Your task to perform on an android device: My friend sent me a photo of a plant, but I an not sure what plant it is. Identify the plant in the PlantSnap app.
Image 1: 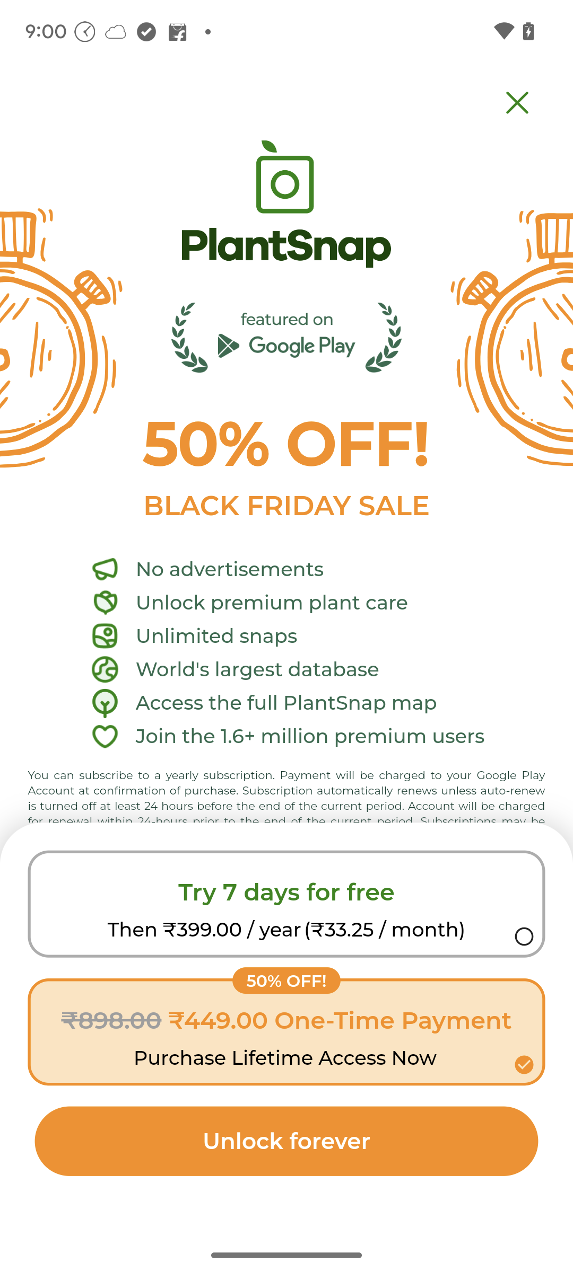
Open the PlantSnap app.
Step 1: wait
Image 2: 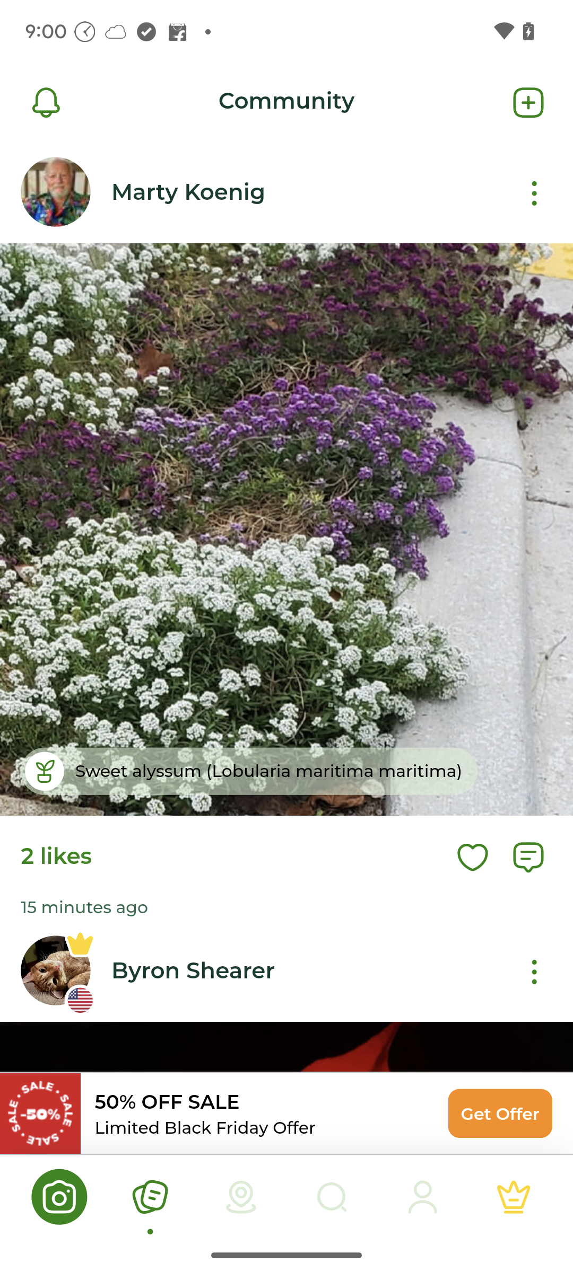
Click on the camera icon.
Step 2: click (59, 1189)
Image 3: 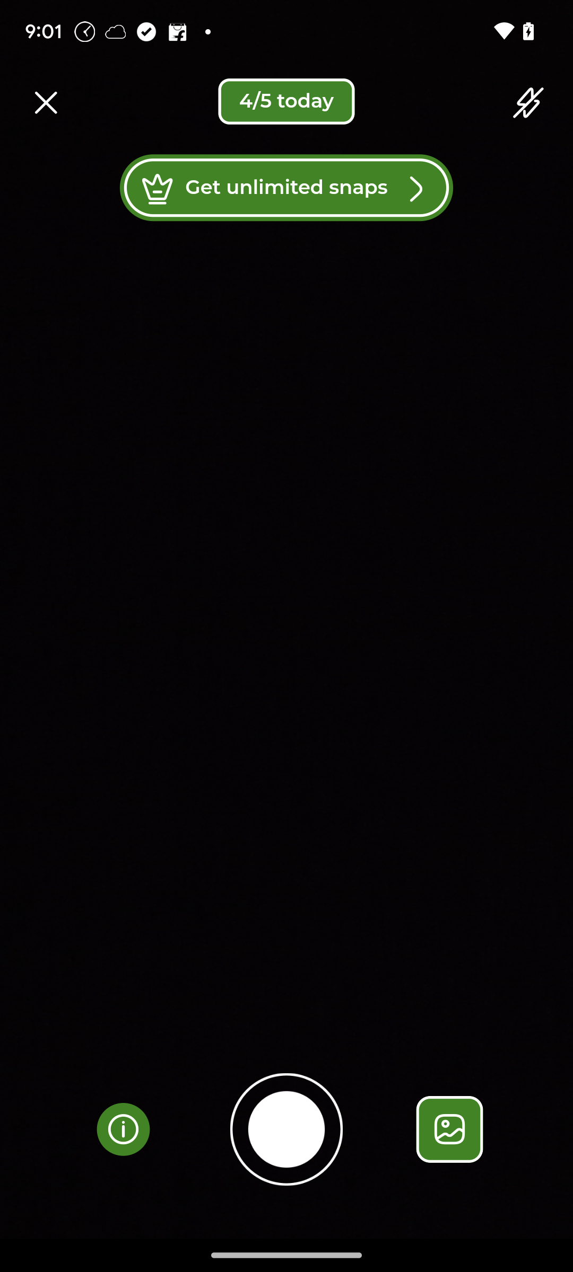
Click on the photos icon.
Step 3: click (449, 1129)
Image 4: 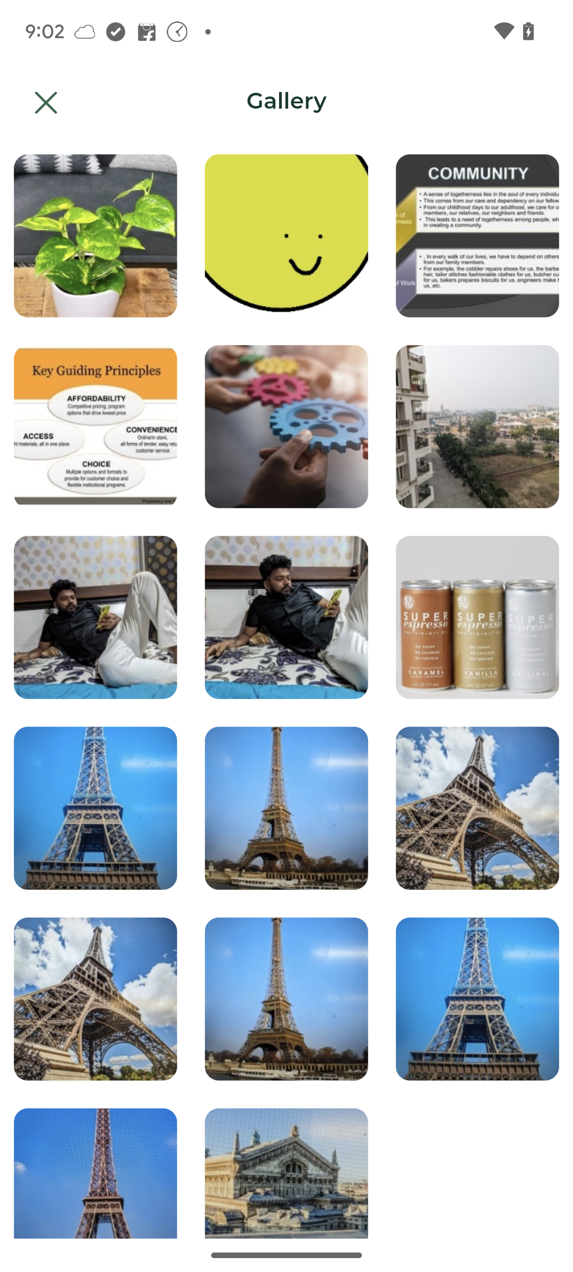
Select the first photo.
Step 4: click (95, 236)
Image 5: 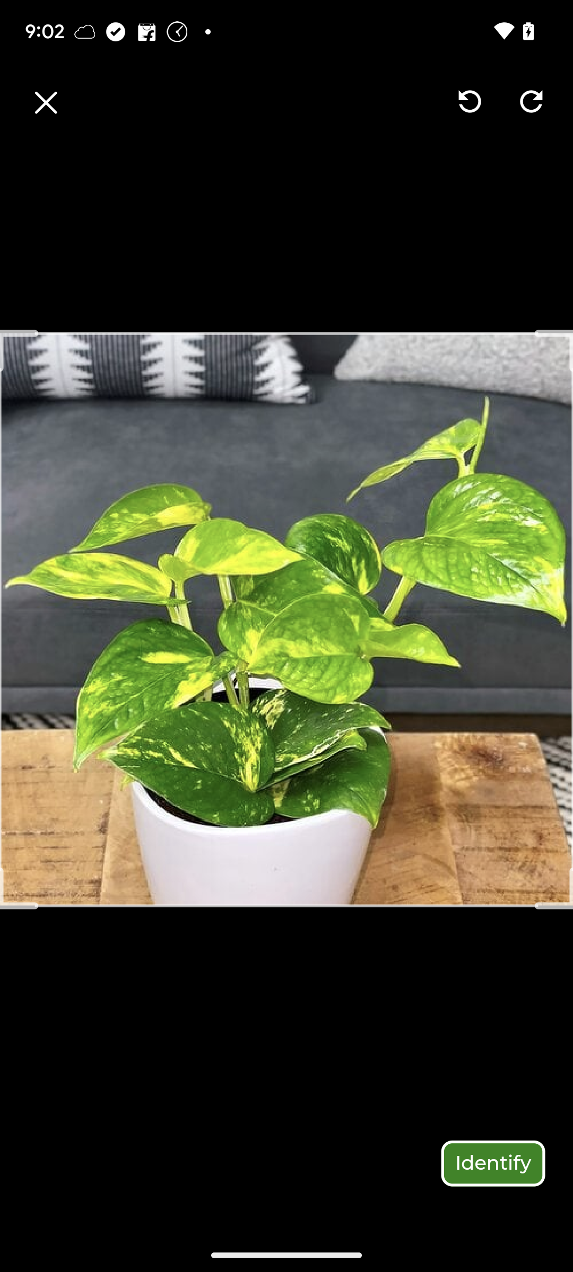
Click on the identify button.
Step 5: click (493, 1163)
Image 6: 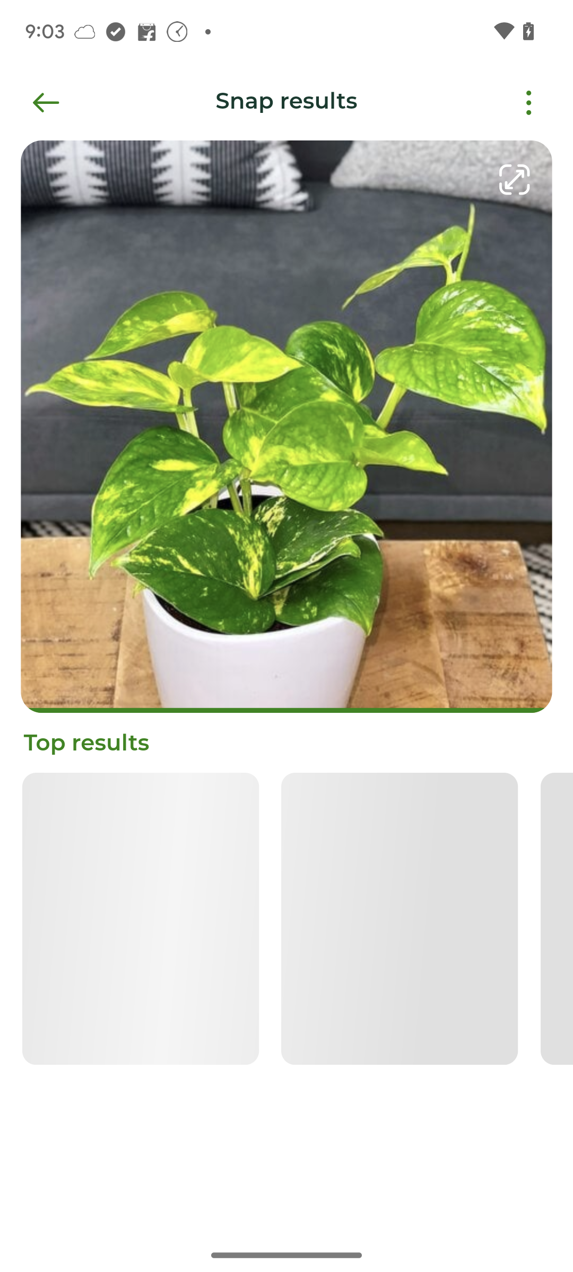
Click on the identify button.
Step 6: wait